Your task to perform on an android device: I would like to view the ratings and reviews of Samsung refrigerator  and what was said about them
Image 0: 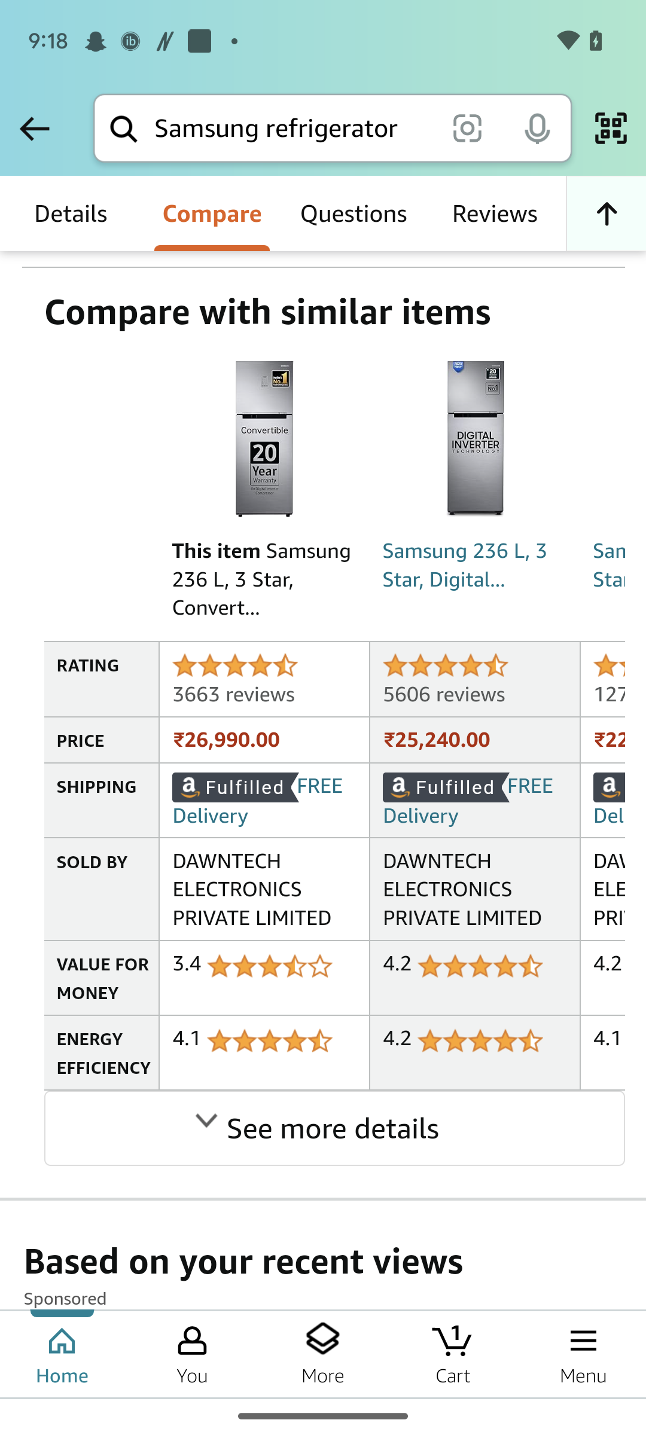
Click on the reviews option 
Step 0: click (494, 213)